Your task to perform on an android device: I'd like to remove the My recording 2 file because it's no longer useful.
Image 0: 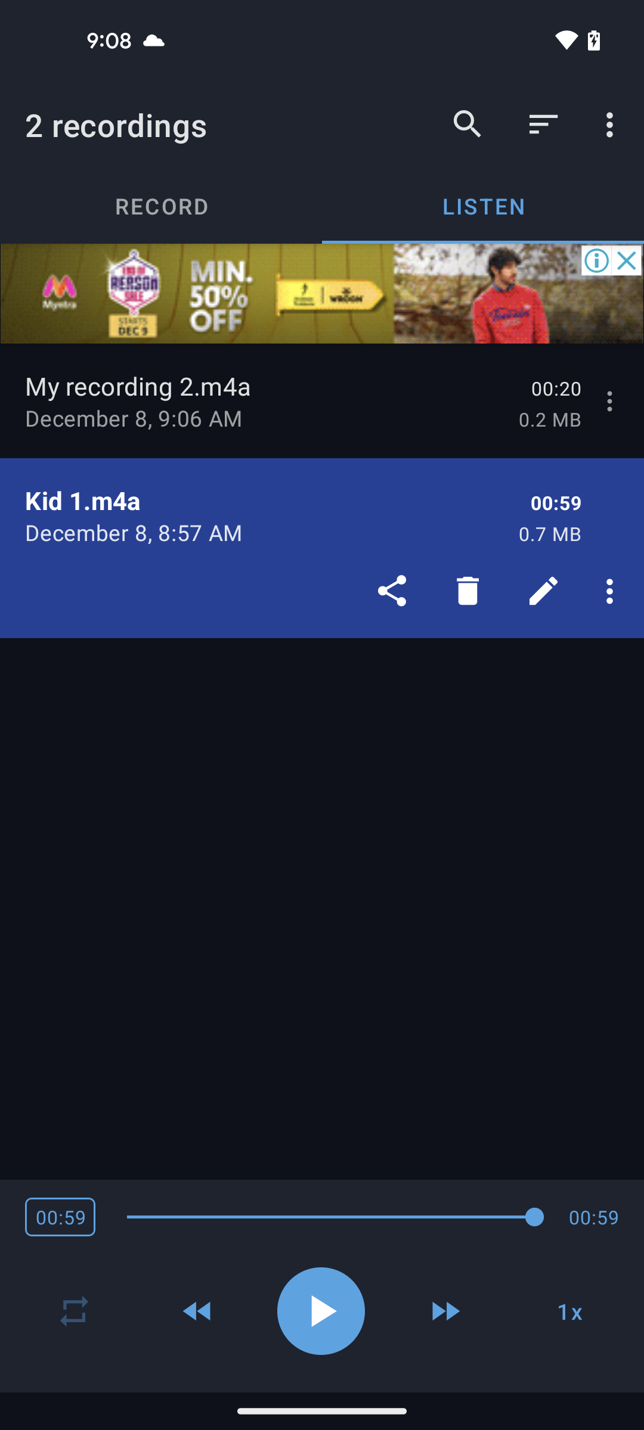
click on My recording 2 file
Step 0: click (271, 386)
Image 1: 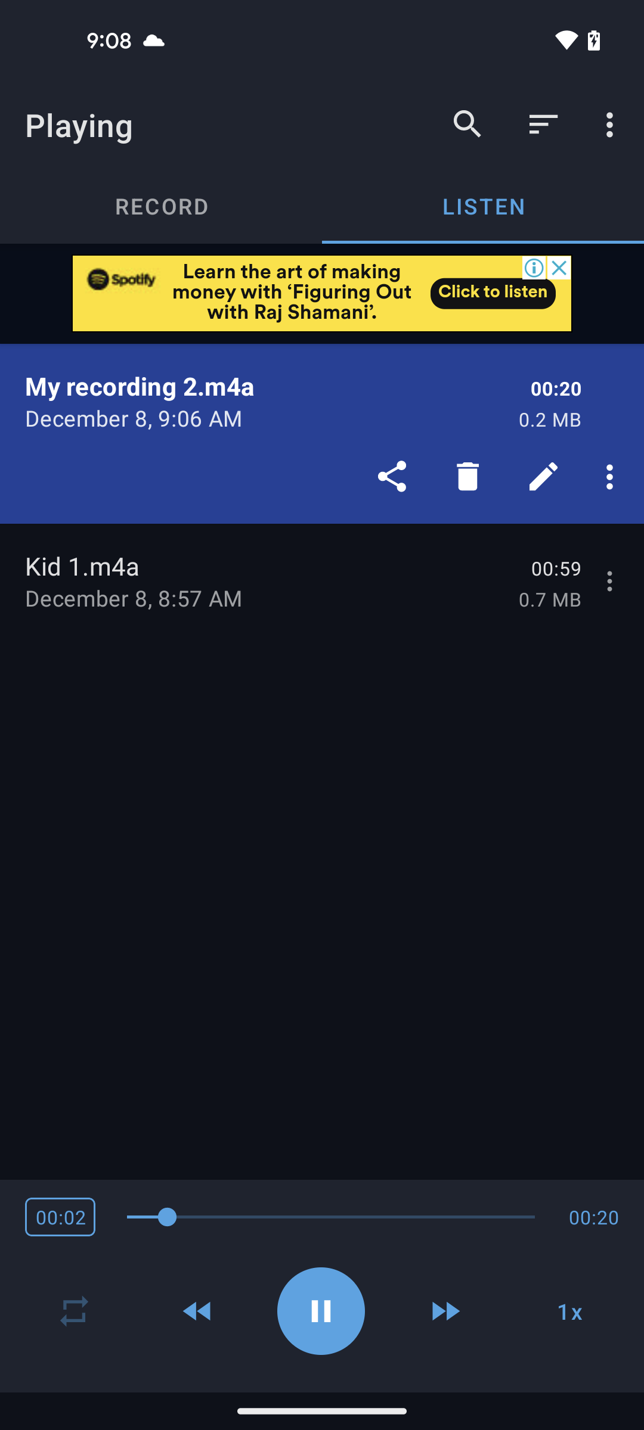
click on delete icon
Step 1: click (467, 477)
Image 2: 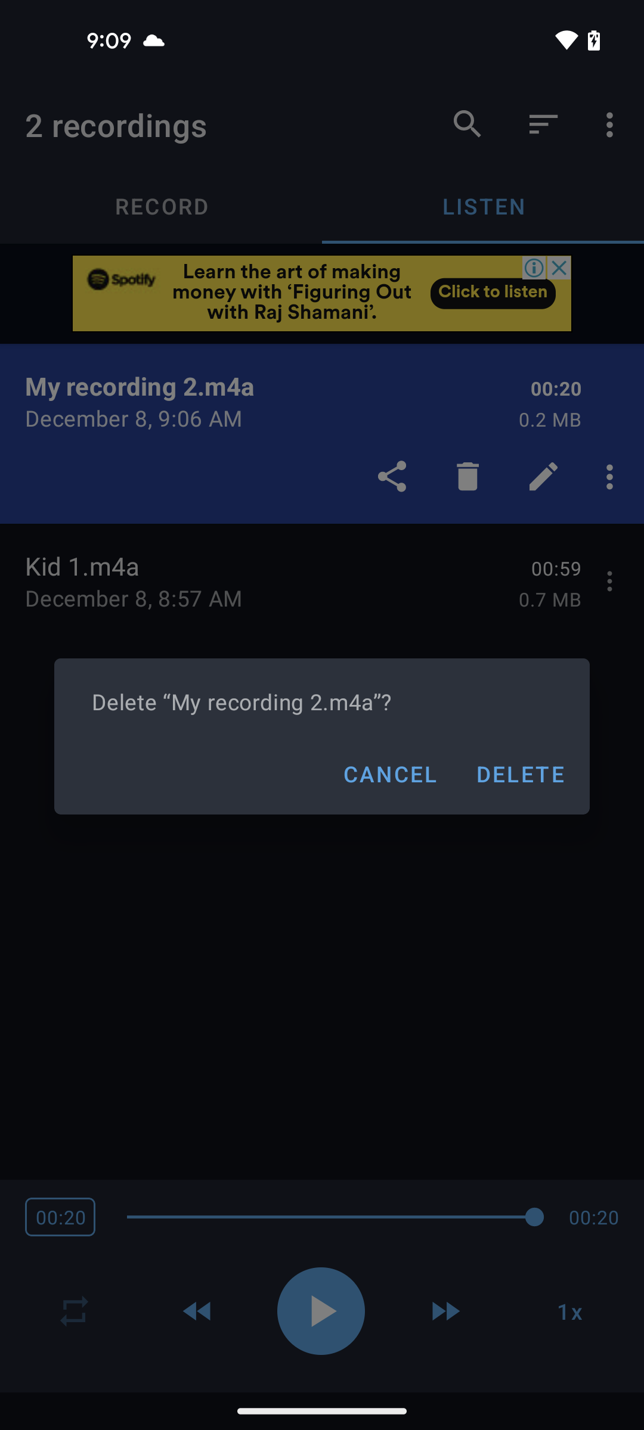
click on delete option to confirm
Step 2: click (519, 773)